Your task to perform on an android device: Share the first slide of the SOLAR ENERGY presentation with my colleague Cerebra Research on his office gmail account: dbwscratch.test.id4@gmail.com from the PowerPoint app.
Image 0: 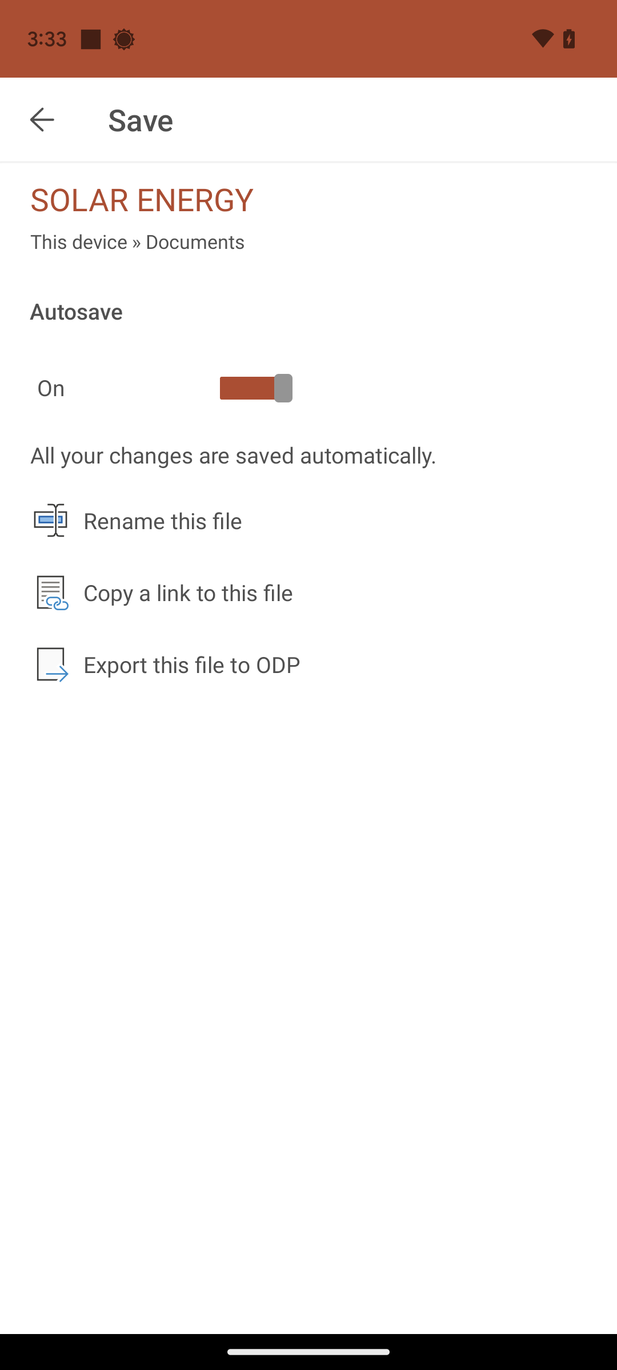
Go back to the slides.
Step 0: press back button
Image 3: 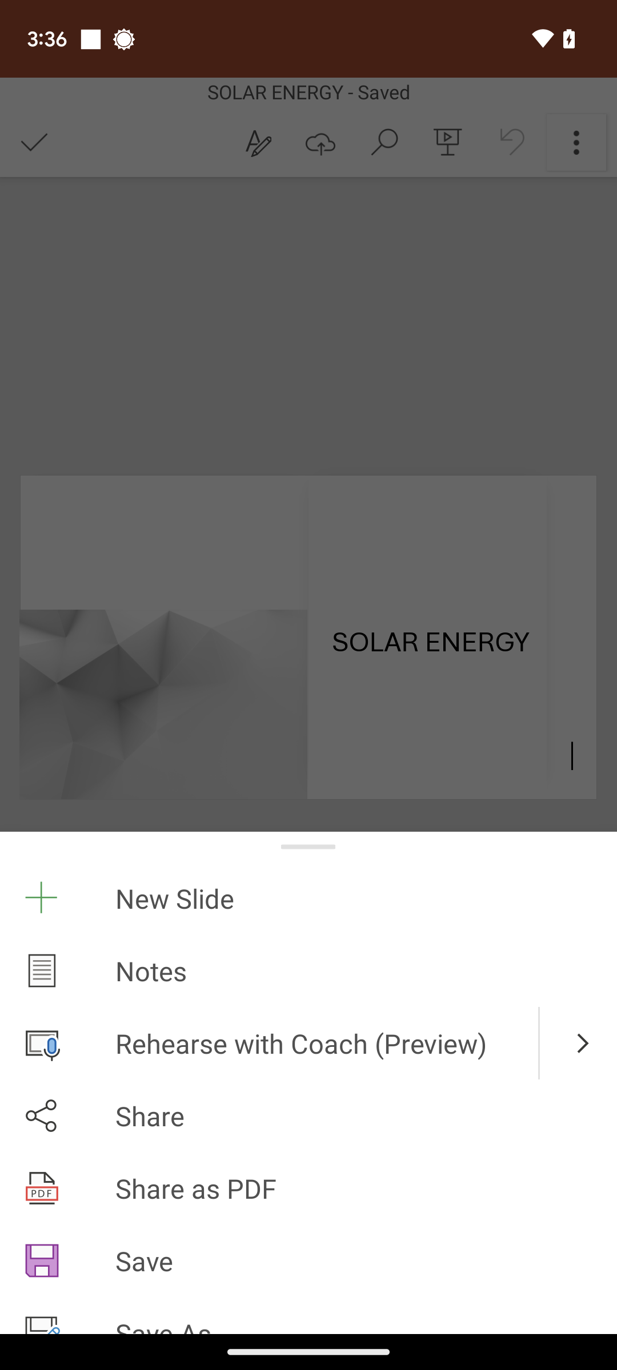
Click on Share tab.
Step 3: click (308, 1115)
Image 4: 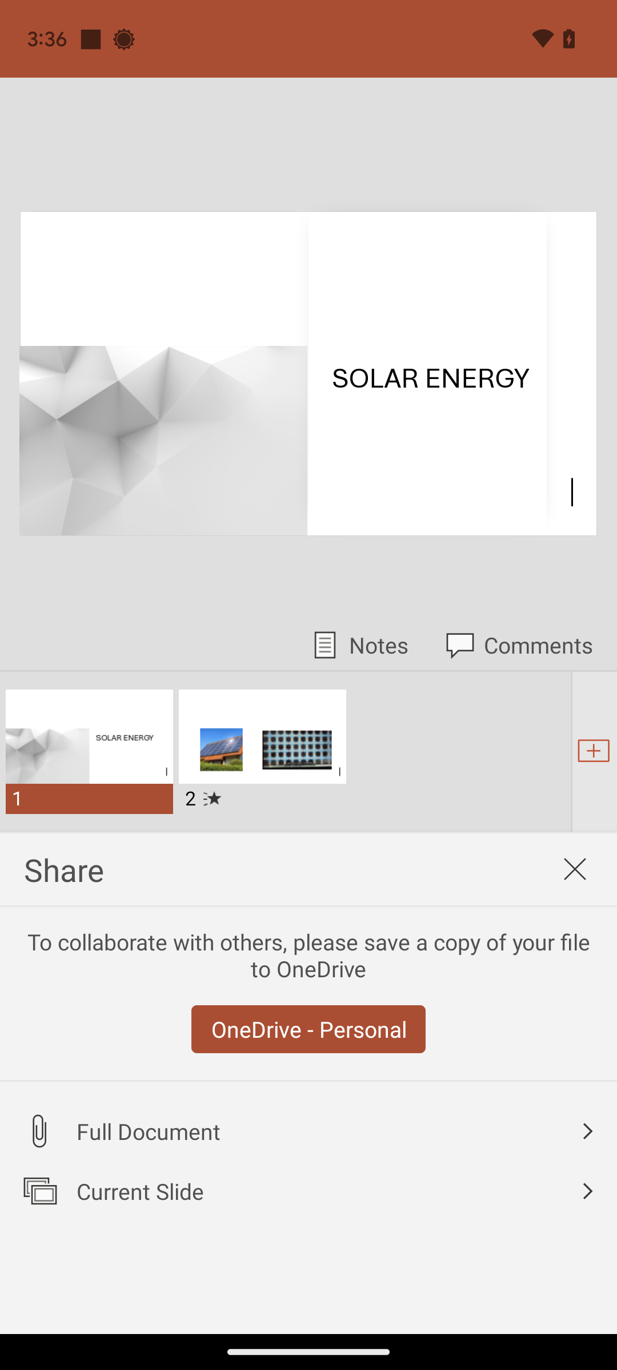
Click on Current Slide tab.
Step 4: click (308, 1191)
Image 5: 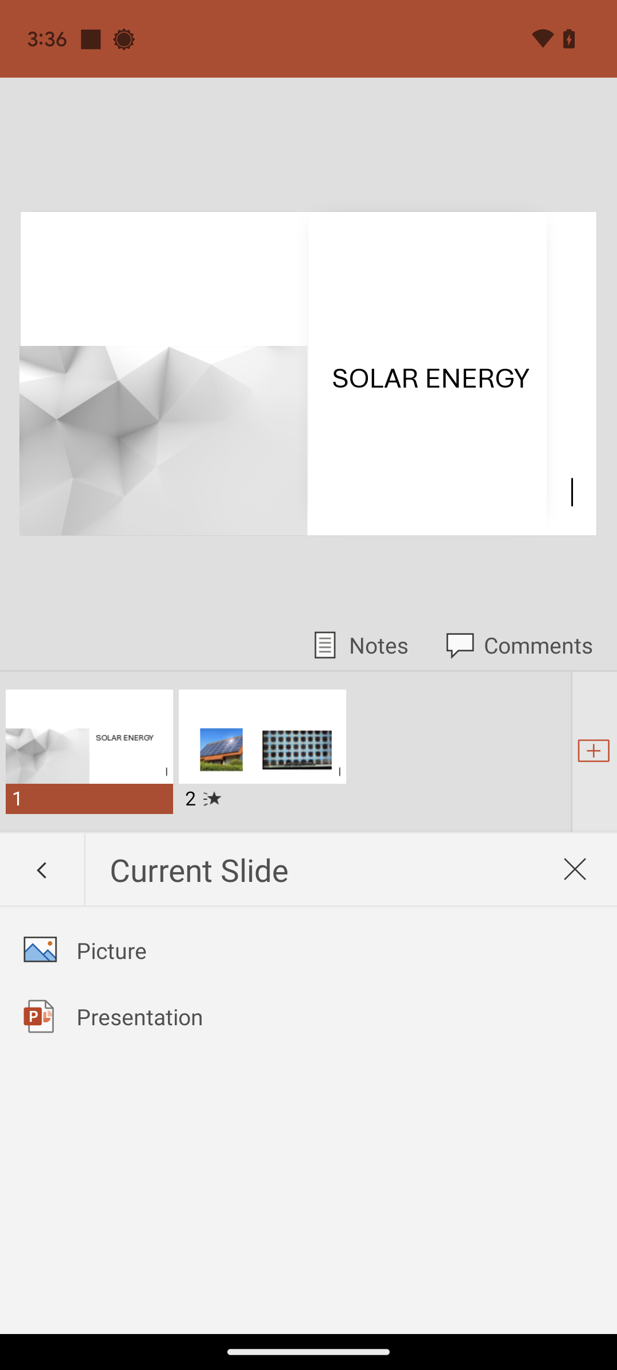
Click on the presentation.
Step 5: click (308, 1017)
Image 6: 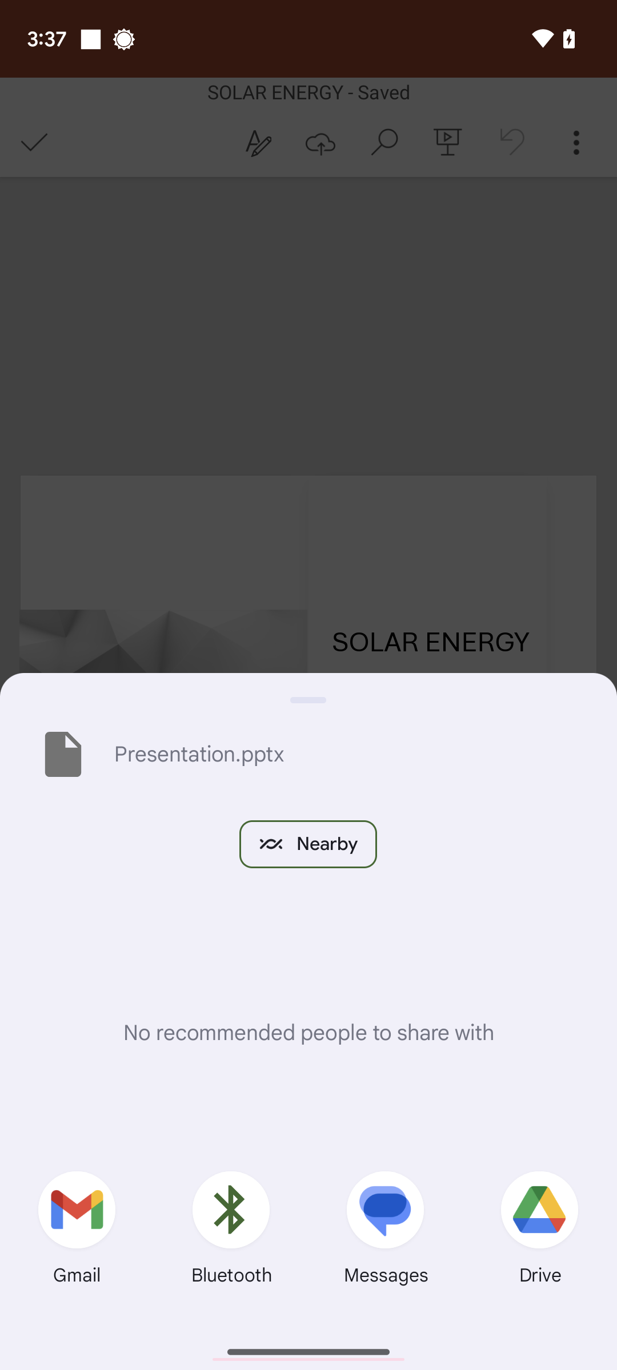
Click on the Gmail icon.
Step 6: click (77, 1232)
Image 7: 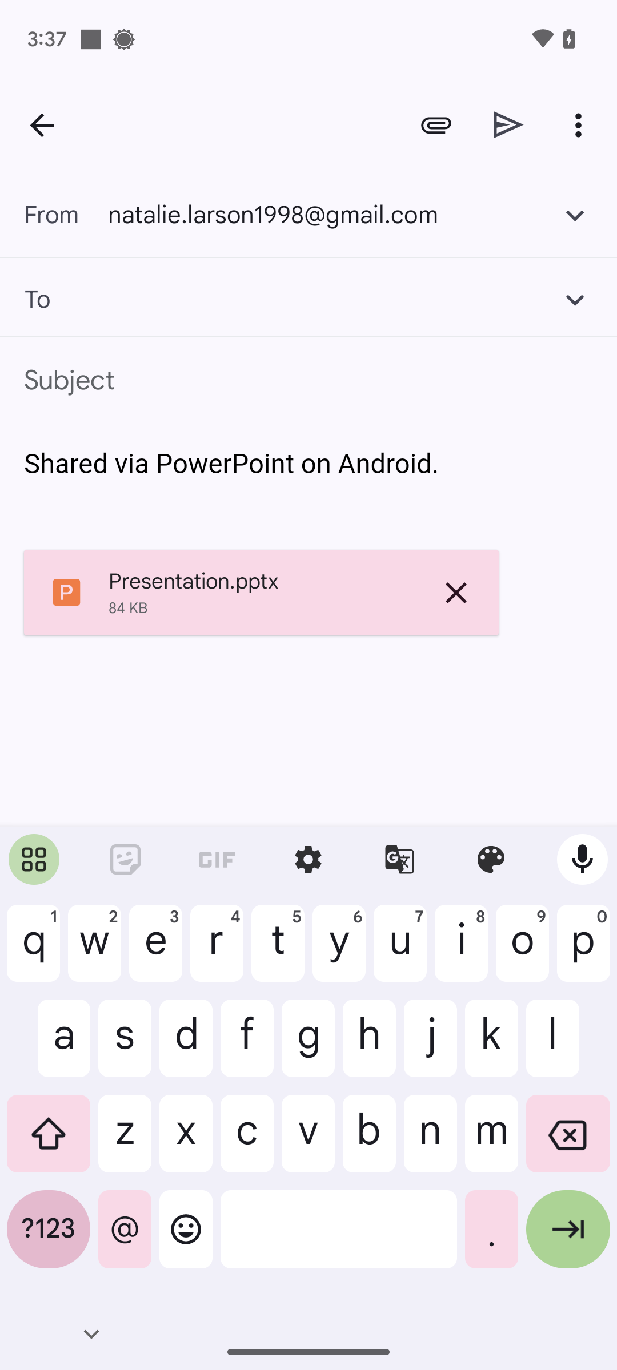
Type in the email address : dbwscratch.test.id4@gmail.com.
Step 7: type "dbwscratch.test.id4@gmail.com"
Image 9: 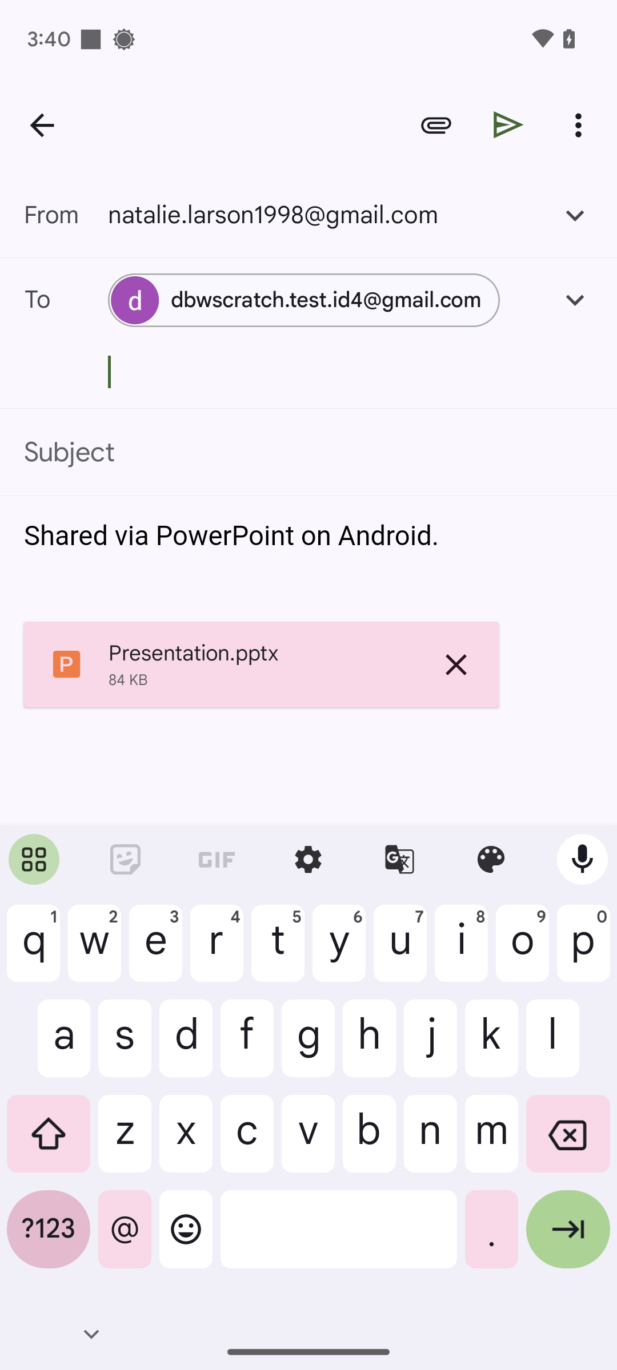
Click on the send icon at the top of the screen.
Step 9: click (508, 124)